Your task to perform on an android device: In the Idanim app, In order to improve my meditation, I would like to listen to the sounds of nature.
Image 0: 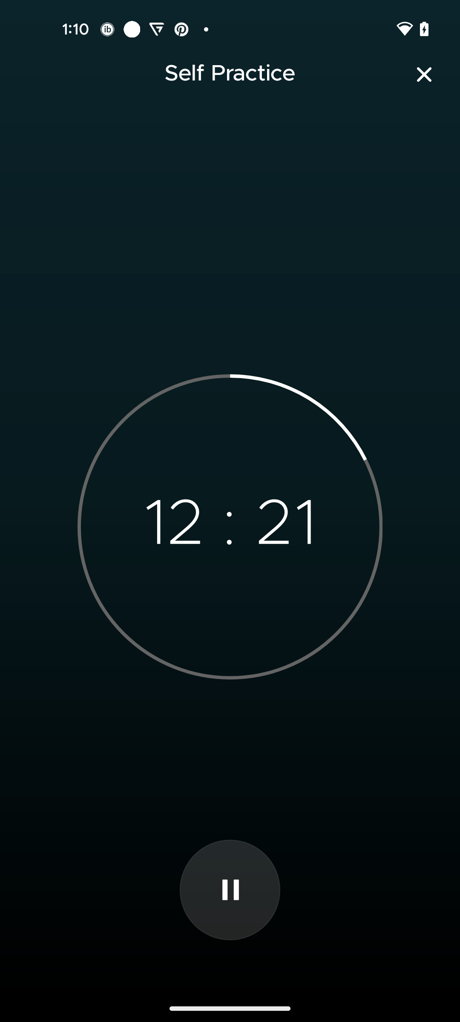
Click on the Close icon
Step 0: click (423, 72)
Image 1: 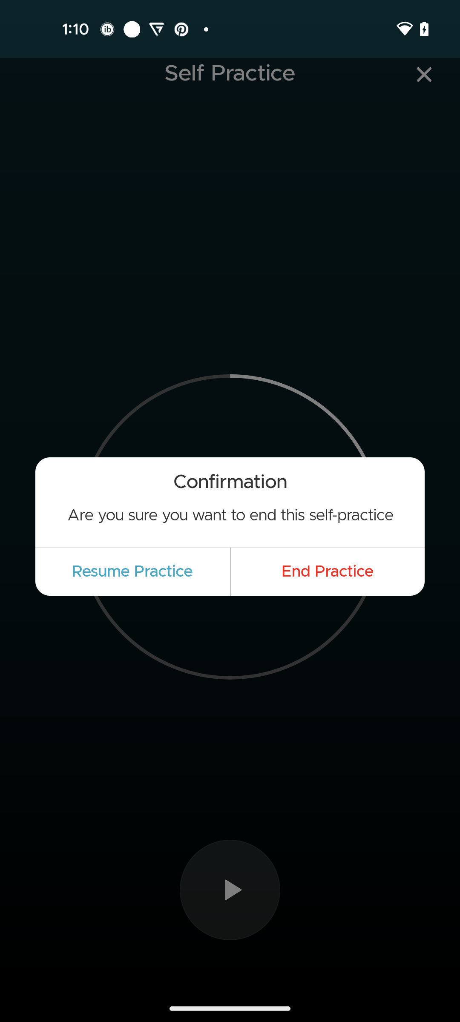
Select the End Practice option
Step 1: click (328, 571)
Image 2: 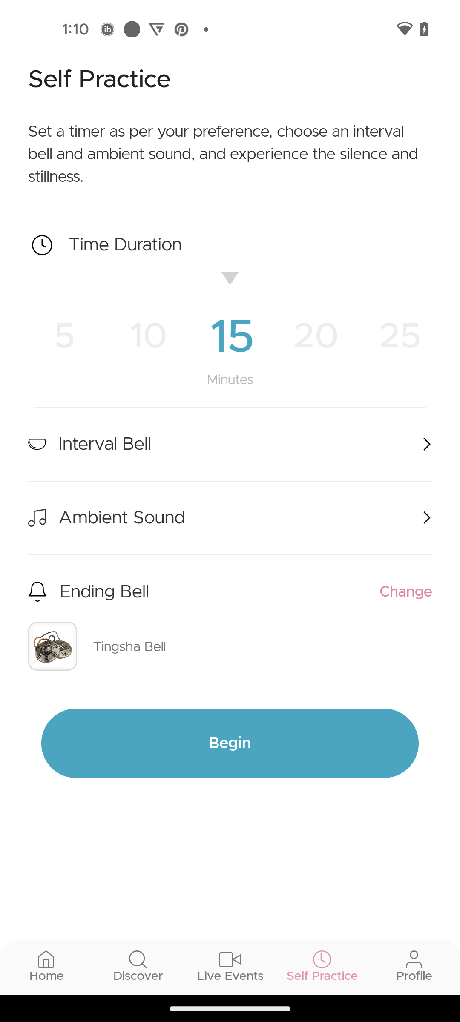
Go to the Discover tab
Step 2: click (138, 981)
Image 3: 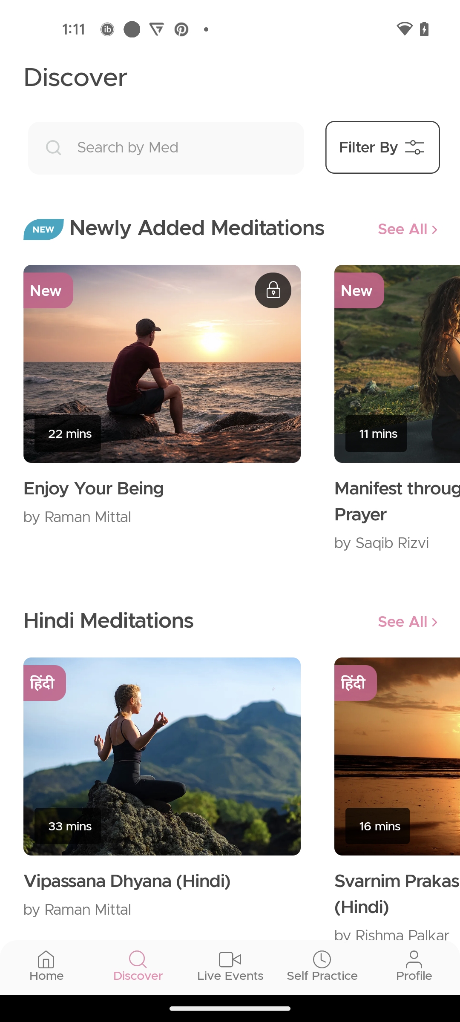
Click on the search bar
Step 3: click (179, 148)
Image 4: 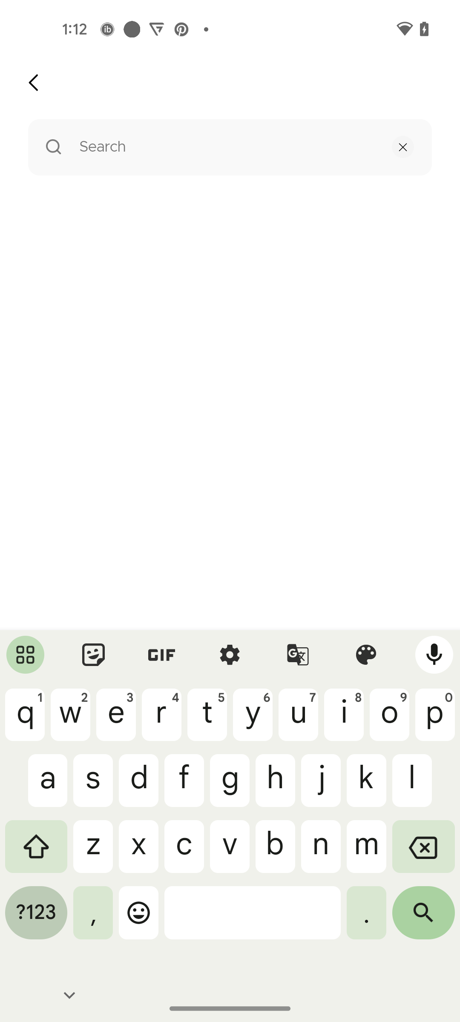
Search for Nature
Step 4: wait
Image 6: 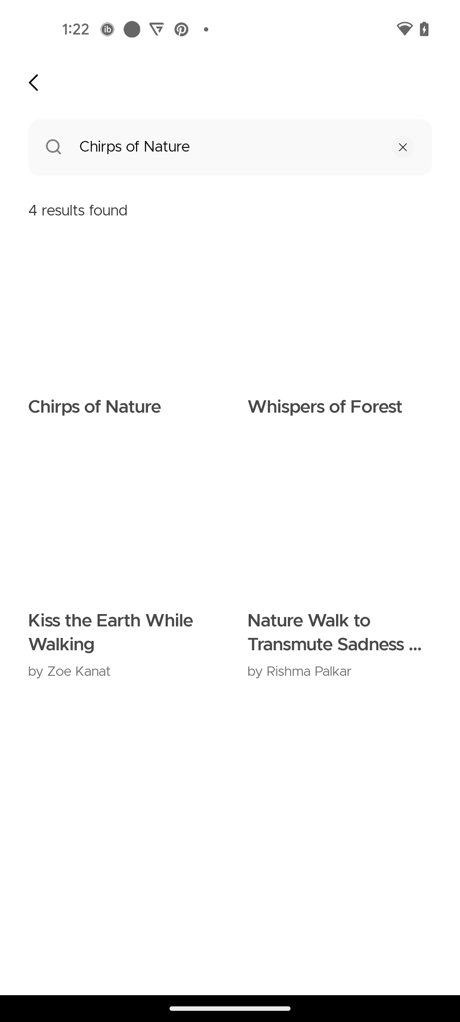
Click on the Chirps of Nature option
Step 6: wait
Image 7: 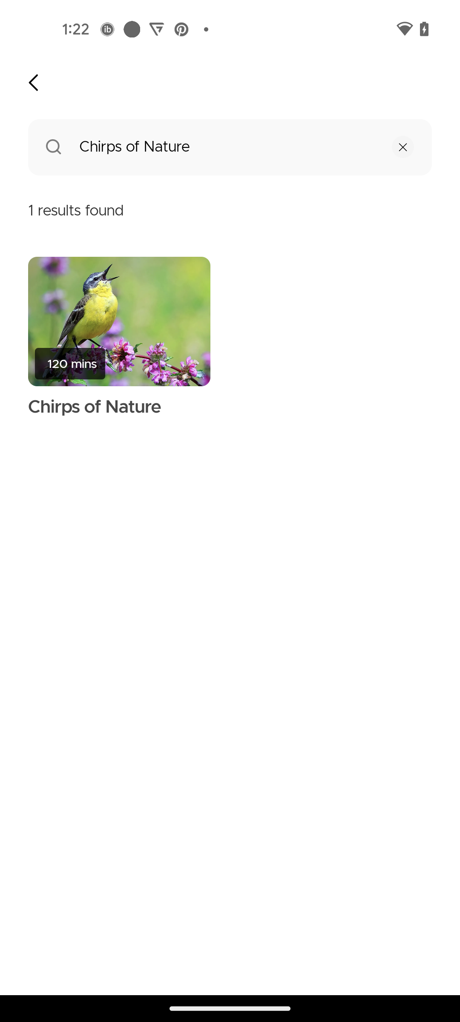
Click on the Chirps of nature
Step 7: click (82, 317)
Image 8: 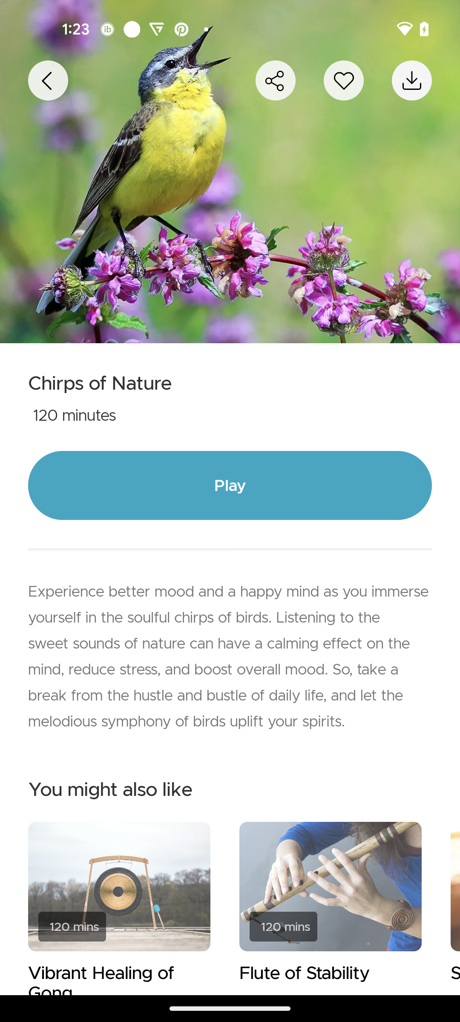
Click on the Play button
Step 8: click (230, 485)
Image 9: 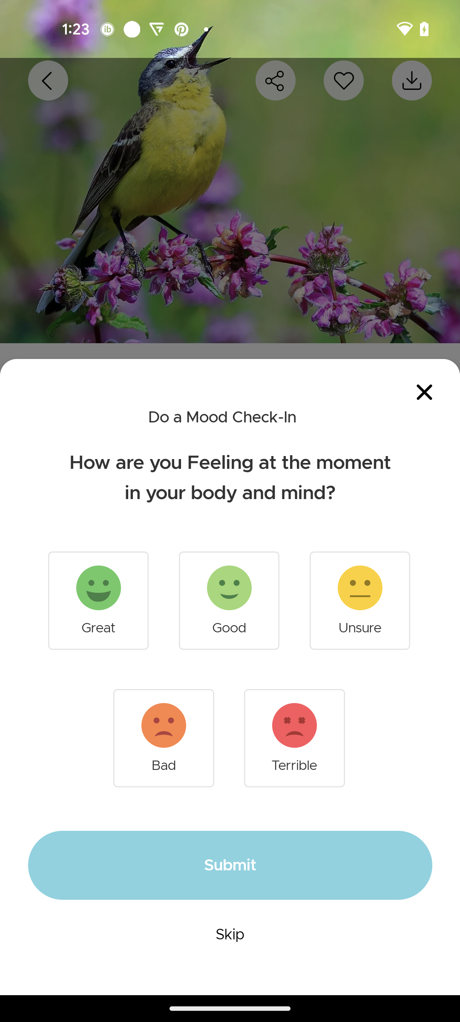
Click on the Skip option
Step 9: click (230, 934)